Your task to perform on an android device: I want to travel to Cambridge for some work, so search for a bus or tram schedule from Cardiff for November 10th 2023 in the Omio app.
Image 0: 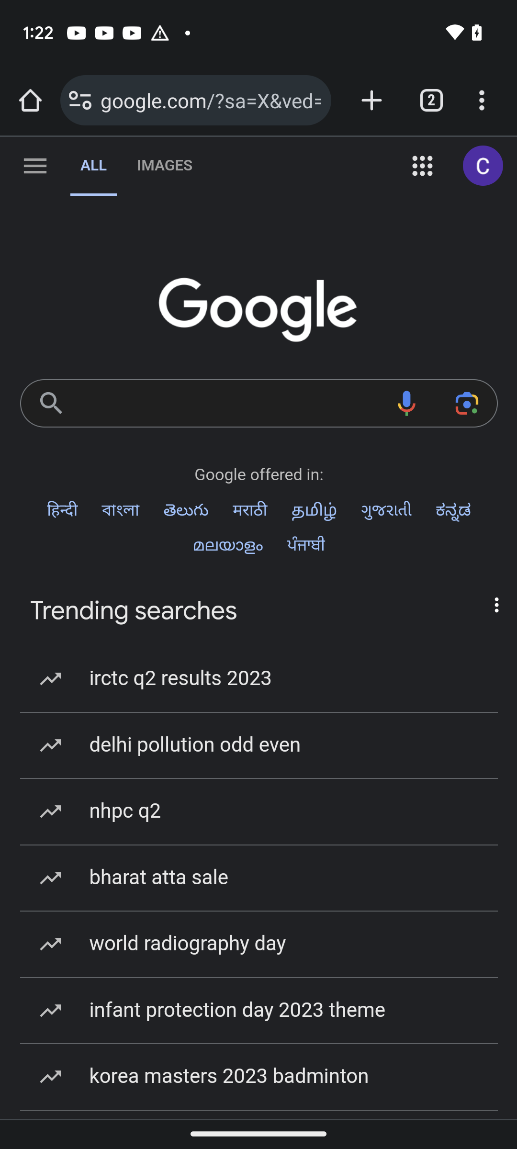
Open omio app
Step 0: open app "Omio"
Image 1: 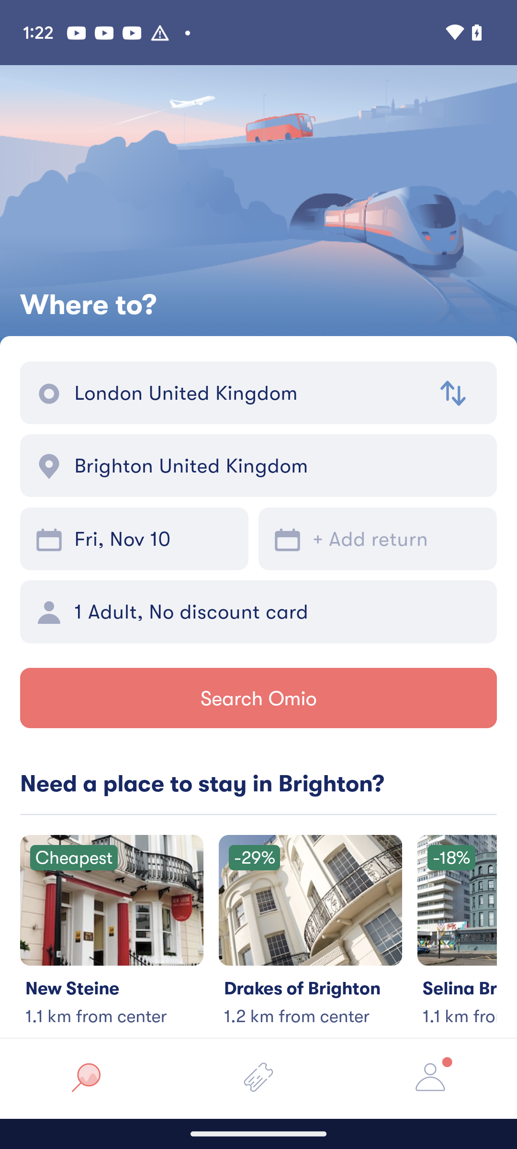
Click on from textbox
Step 1: click (248, 393)
Image 2: 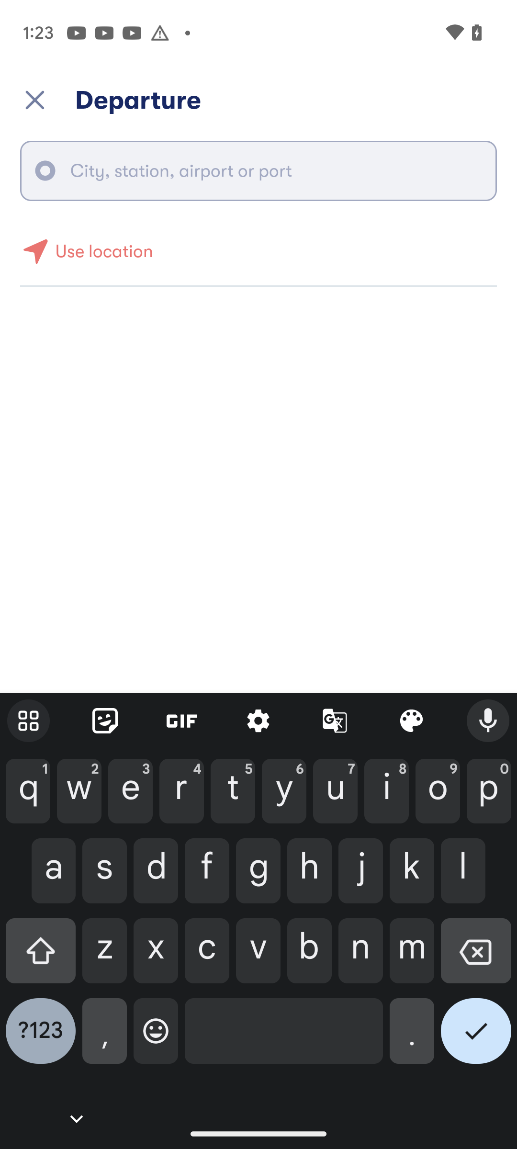
Enter cardiff in the textbox
Step 2: type "Cardiff"
Image 3: 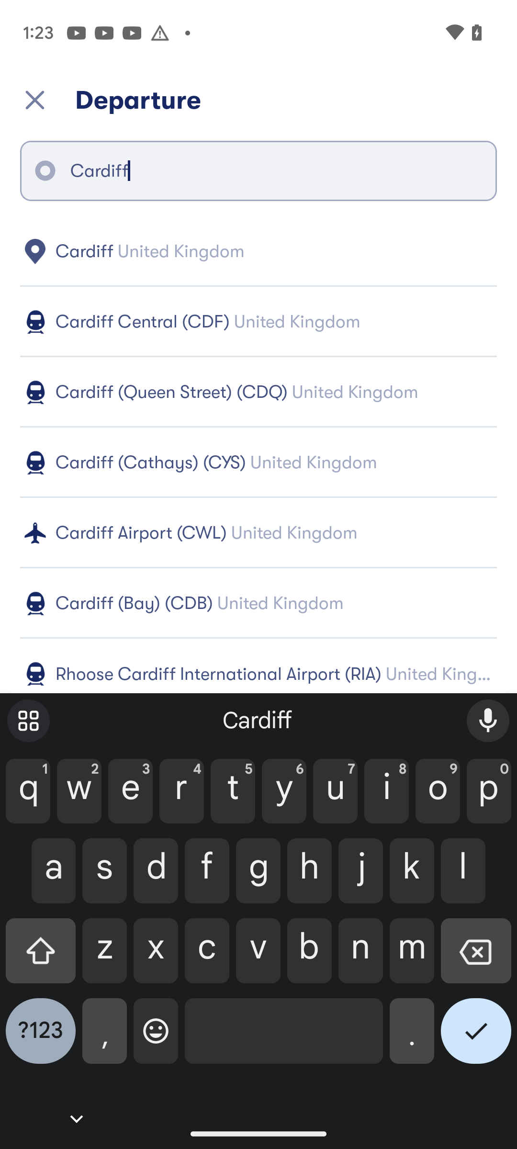
Click on the first recent search
Step 3: click (273, 251)
Image 4: 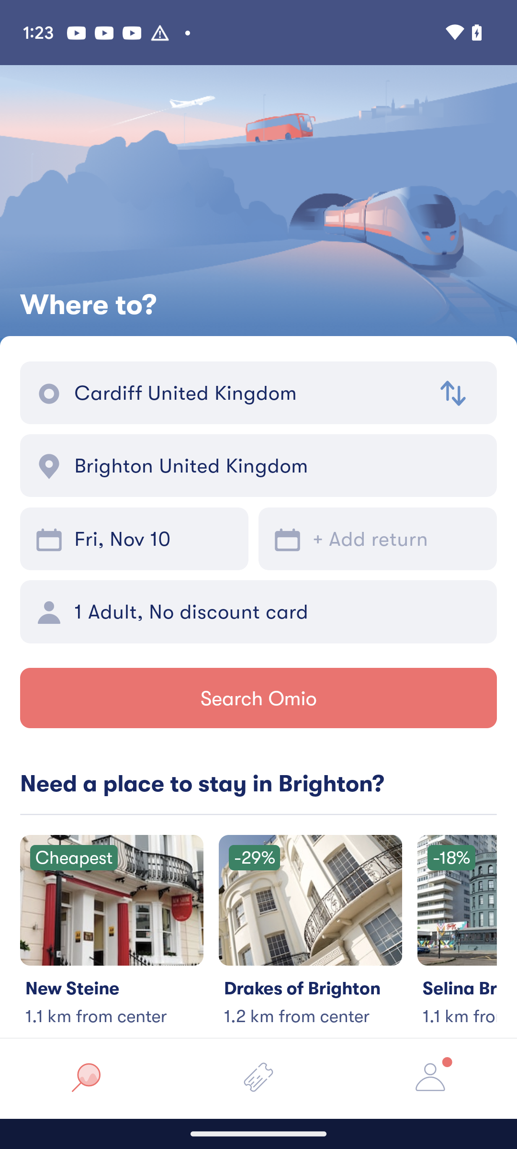
Click on the to searchbox
Step 4: click (278, 465)
Image 5: 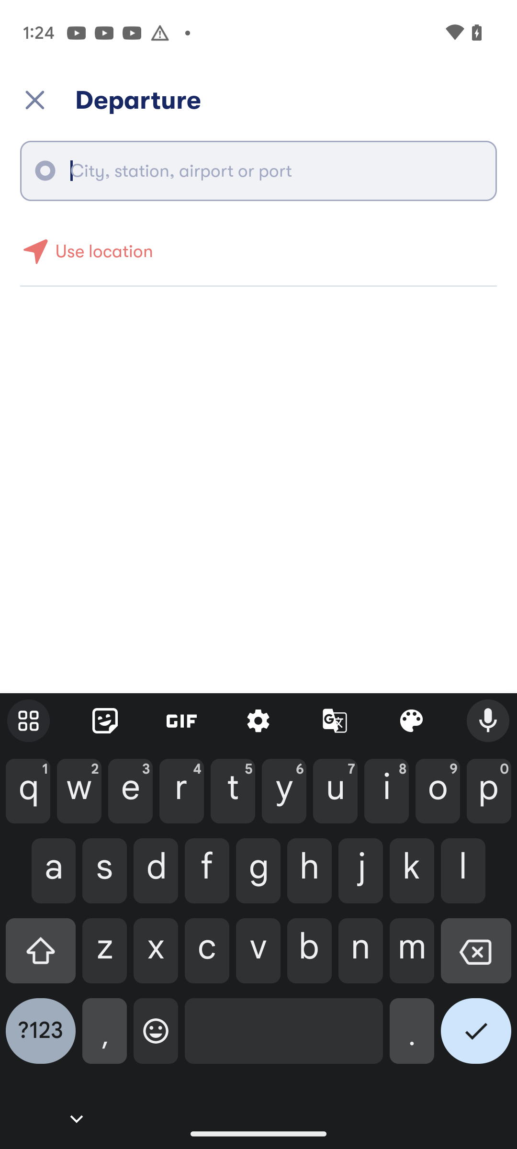
Enter Cambridge in the textbox
Step 5: type "Cambridge"
Image 6: 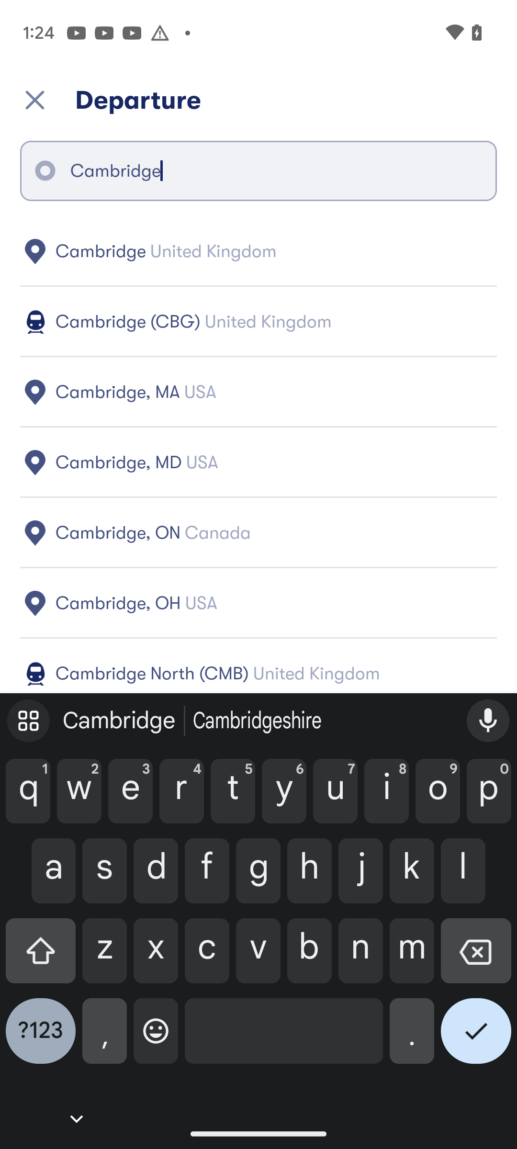
Click on the first search result
Step 6: wait
Image 7: 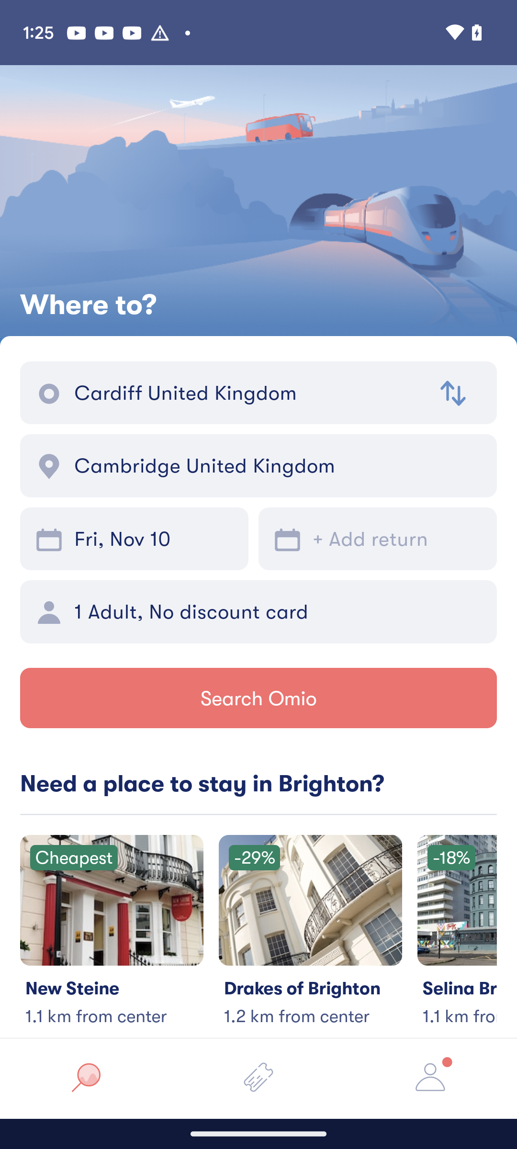
Click on the search button
Step 7: click (258, 698)
Image 8: 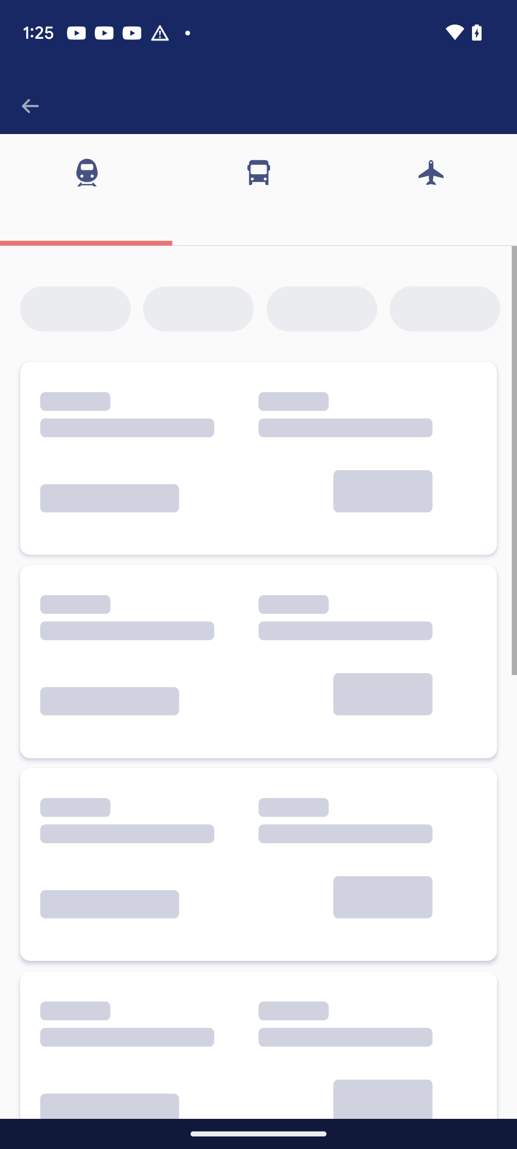
Click on the search button
Step 8: wait